Your task to perform on an android device: The current timer in the Alarm Clock Xtreme app should be stopped because it is no longer required.
Image 0: 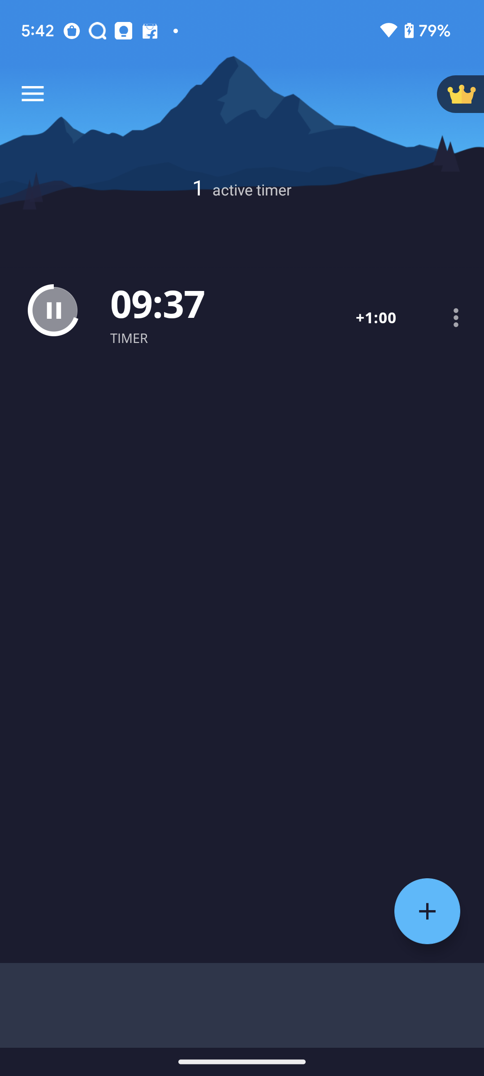
Click on the Pause button of current timer
Step 0: click (54, 310)